Your task to perform on an android device: Open the UNIQLO app and search for a Hoodie .
Image 0: 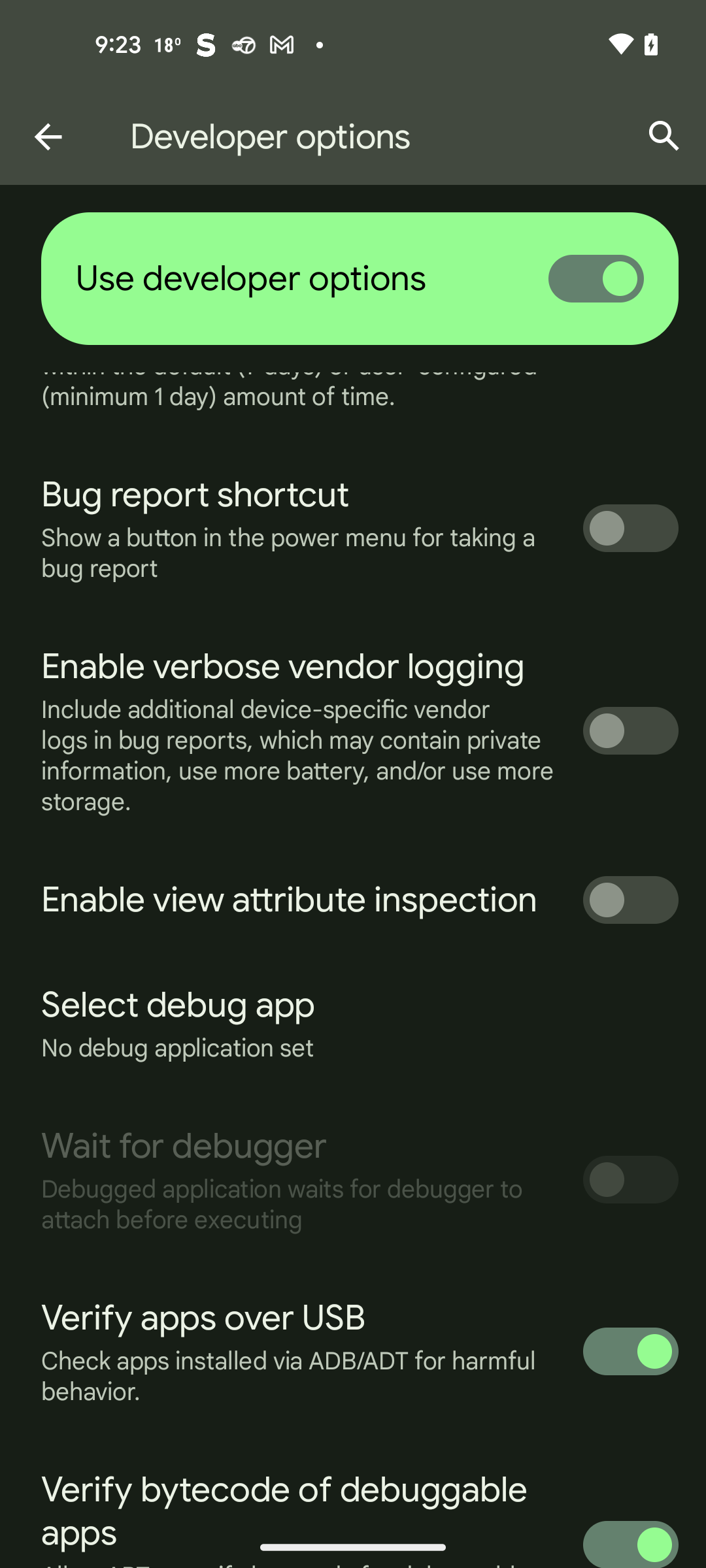
Open the UNIQLO app
Step 0: open app "UNIQLO"
Image 1: 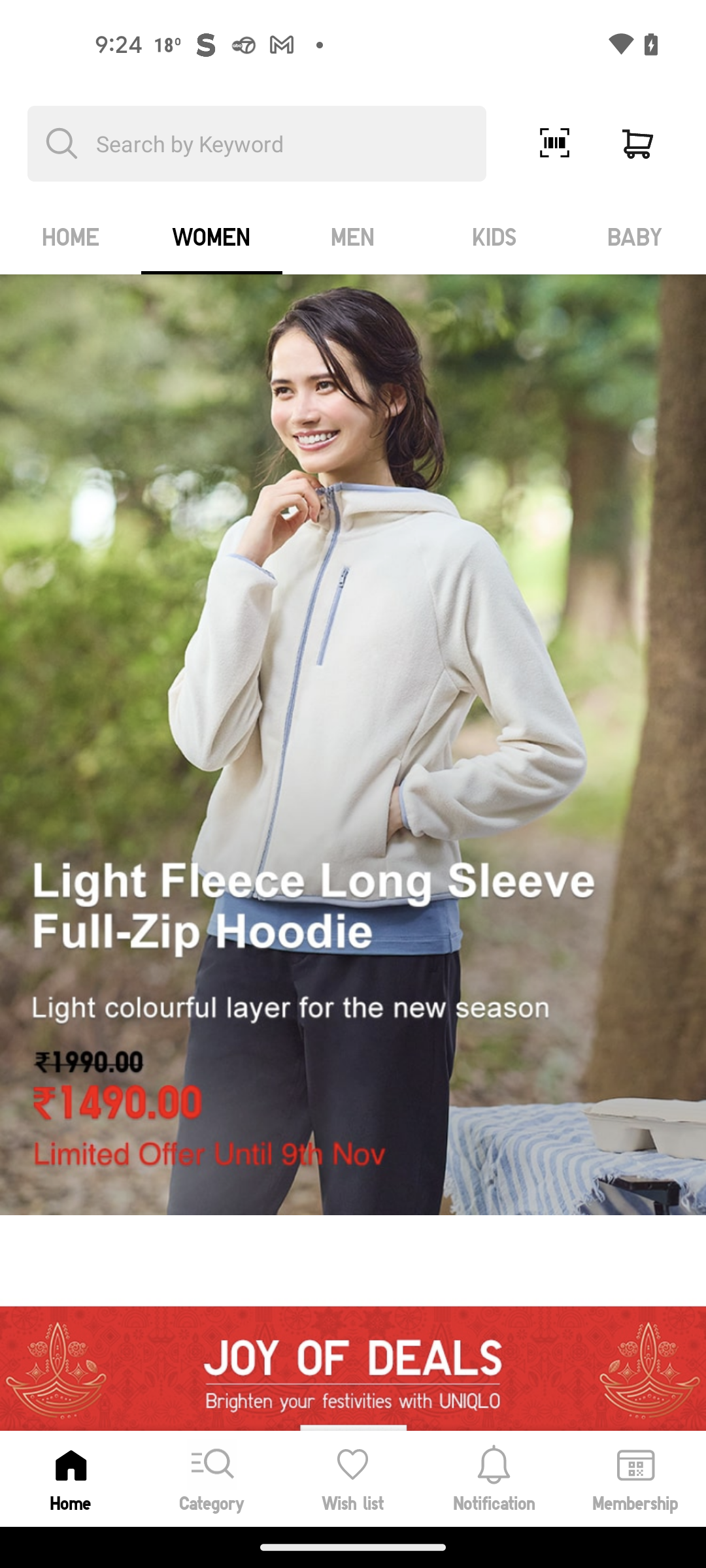
Click on the search icon 
Step 1: click (291, 144)
Image 2: 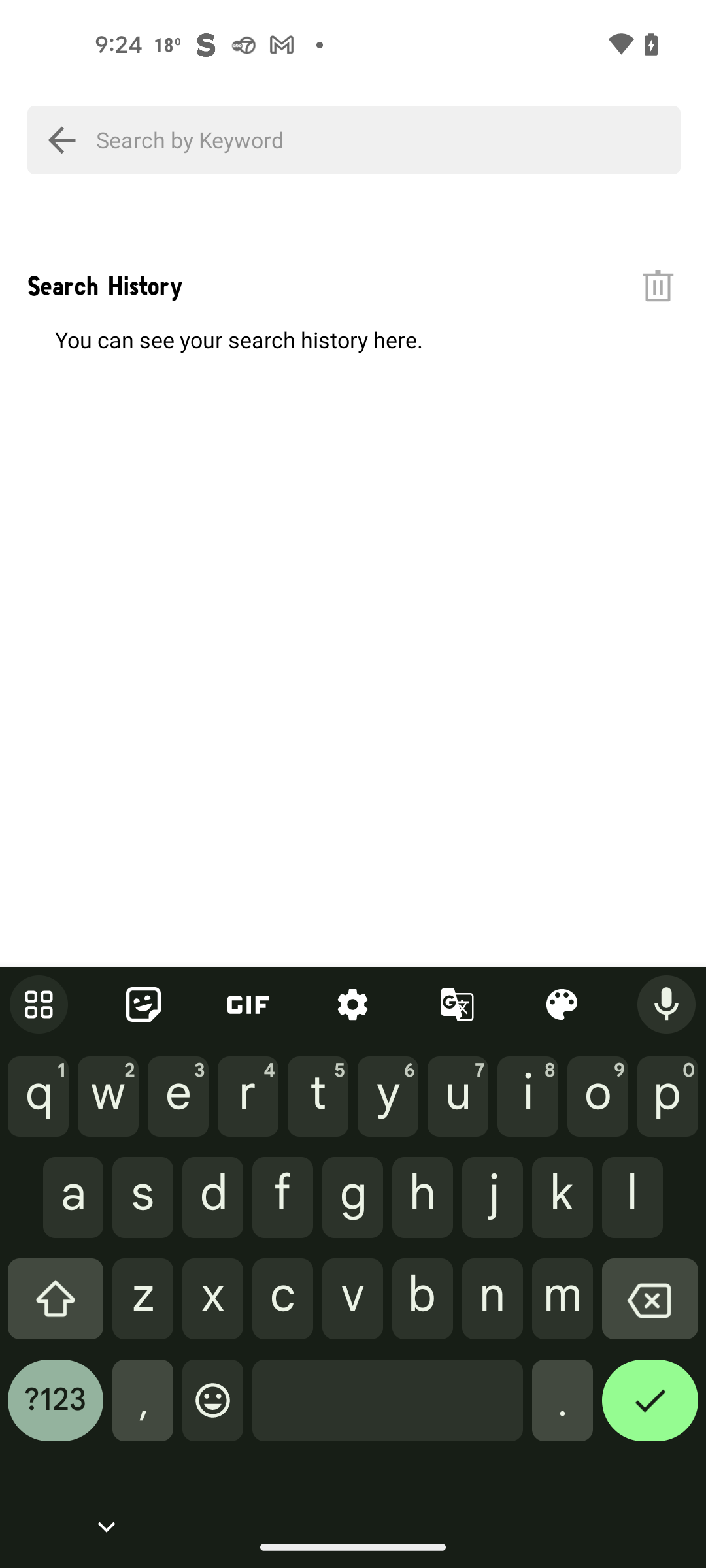
Enter a product as Hoodie 
Step 2: type "Hoodie "
Image 3: 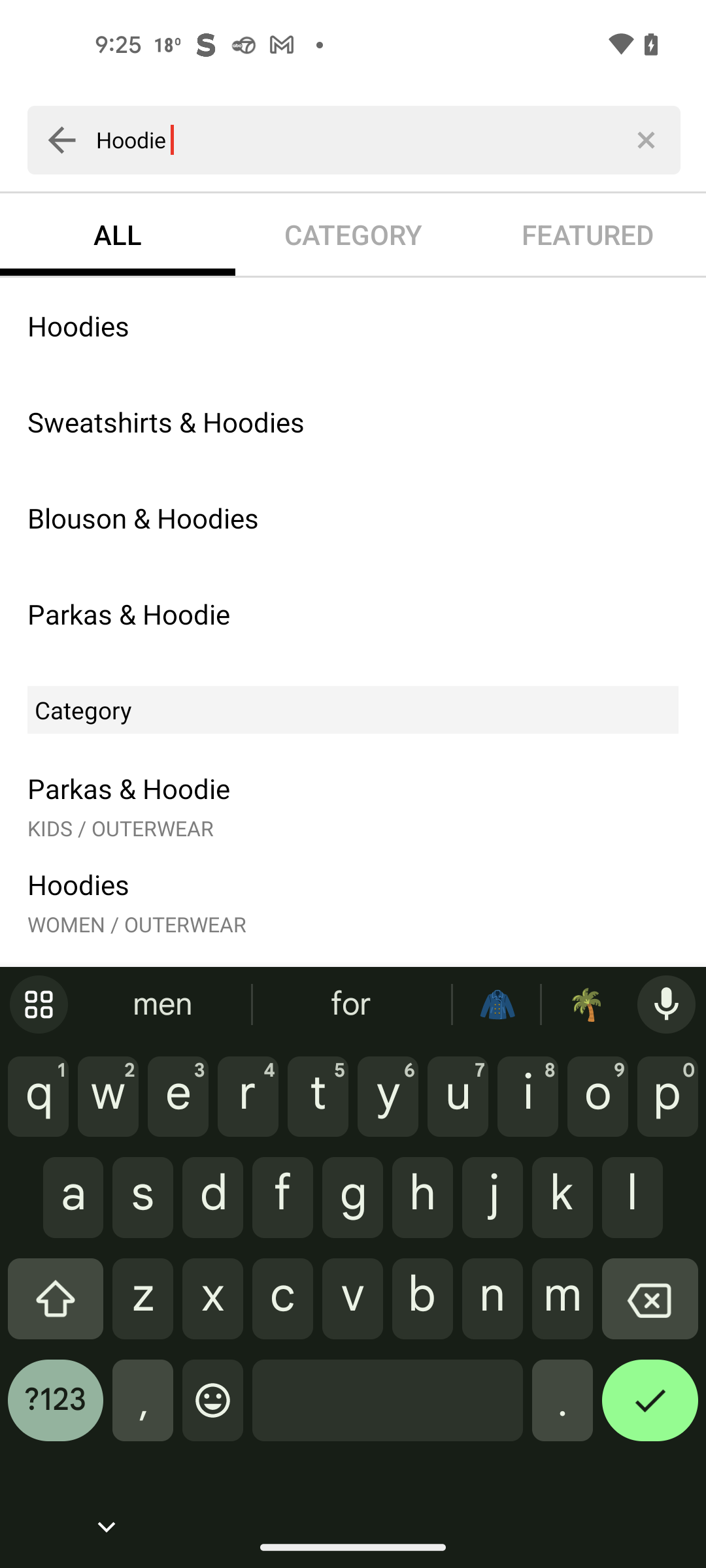
Click on the first result 
Step 3: click (239, 339)